Your task to perform on an android device: Add the text, "My favorite event is the Tomorrowland Festival," to the presentation.
Image 0: 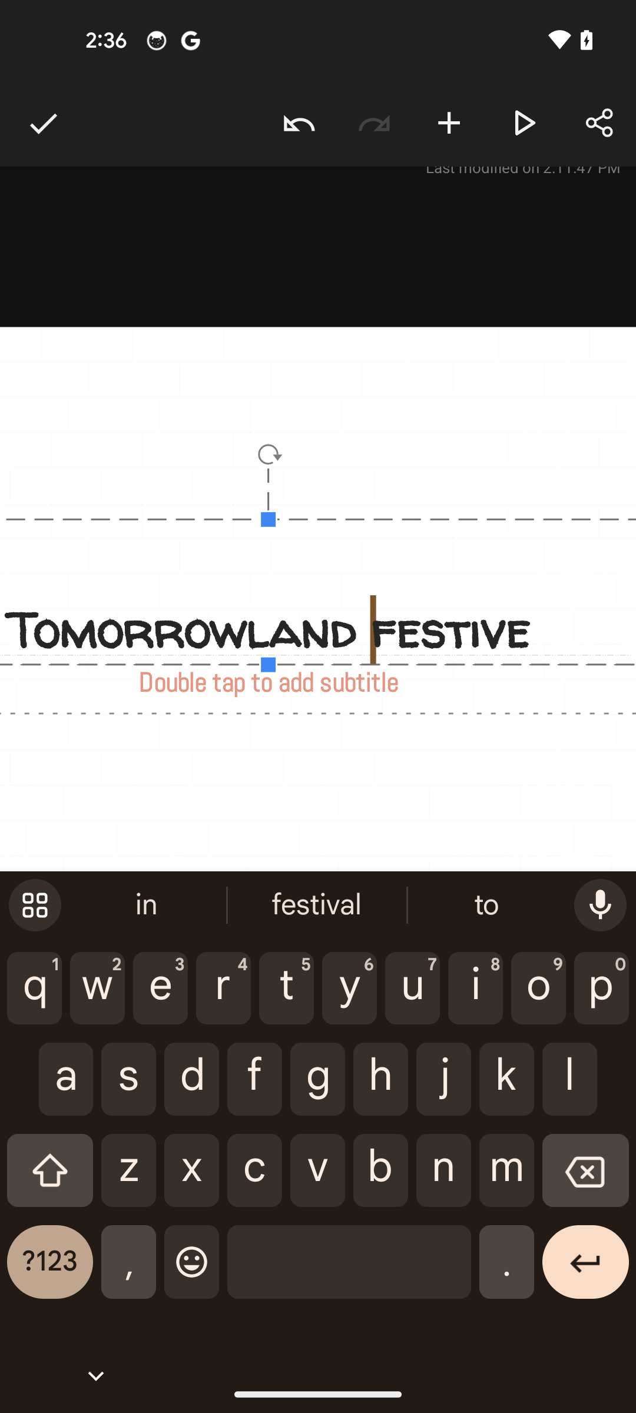
Tap on the subtitle bar
Step 0: click (318, 689)
Image 1: 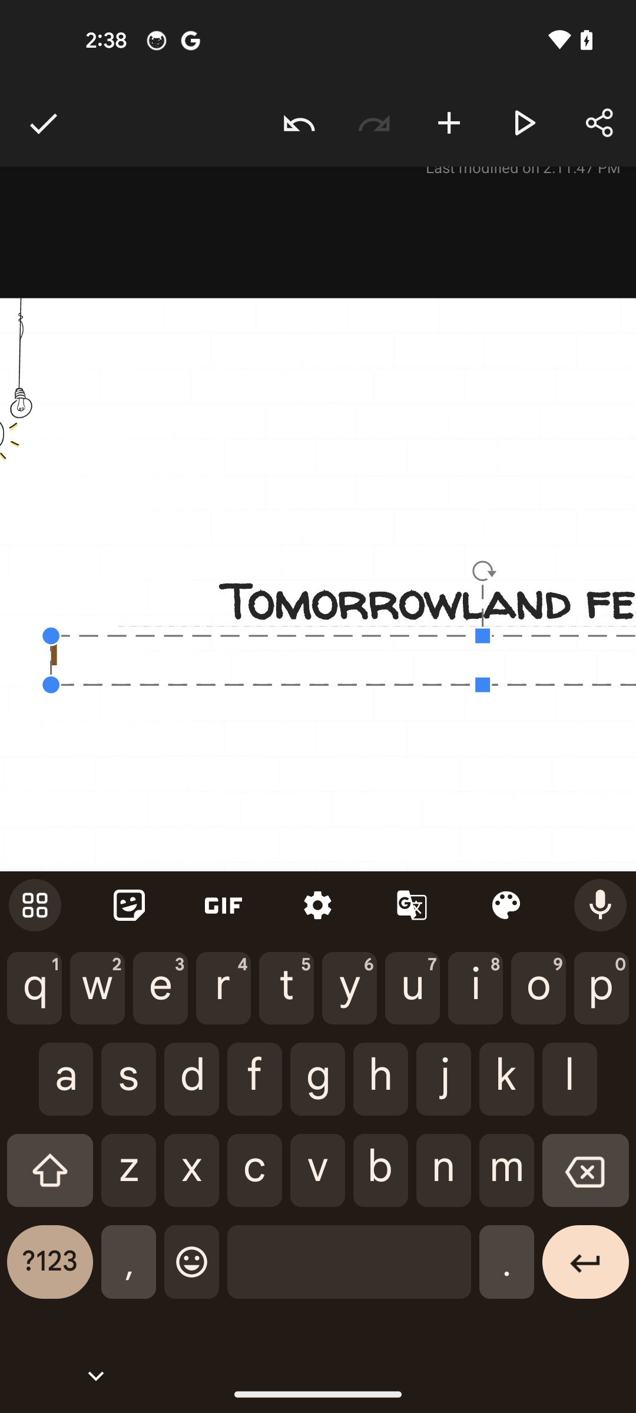
Type the text My favorite event is the Tomorrowland Festival
Step 1: type "My favorite event is the Tomorrowland Festival"
Image 2: 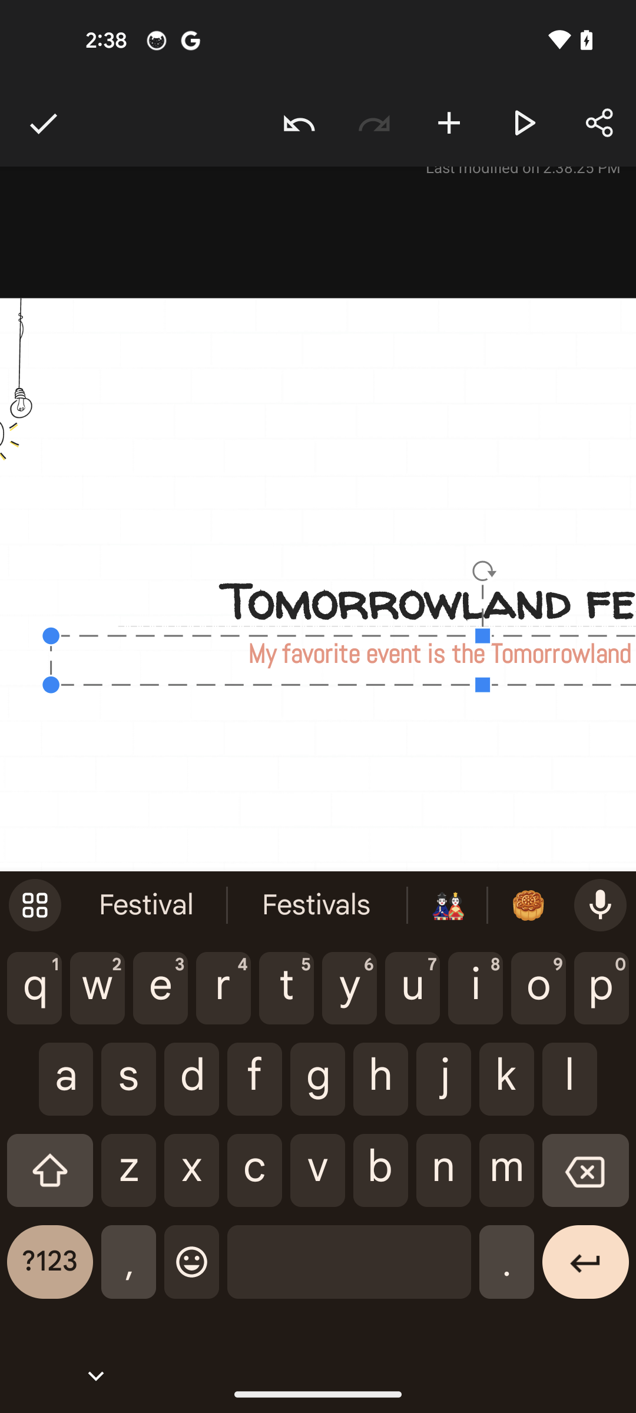
Tap on the tick icon
Step 2: click (43, 123)